Your task to perform on an android device: Go to the Khan Academy app and practice skills with exercise and games.
Image 0: 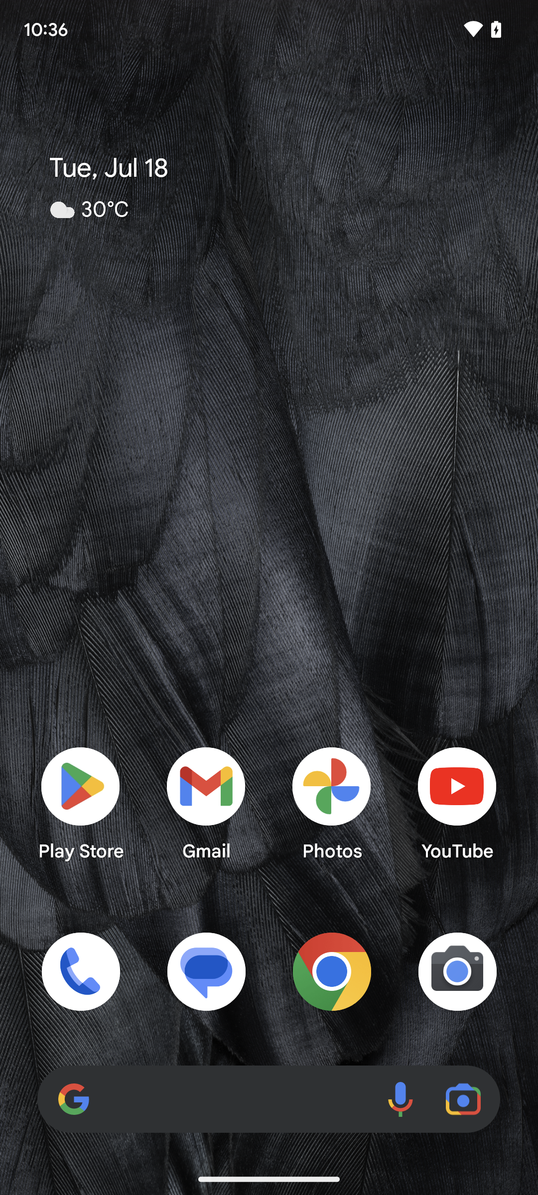
open khan academy app
Step 0: open app "Khan Academy"
Image 1: 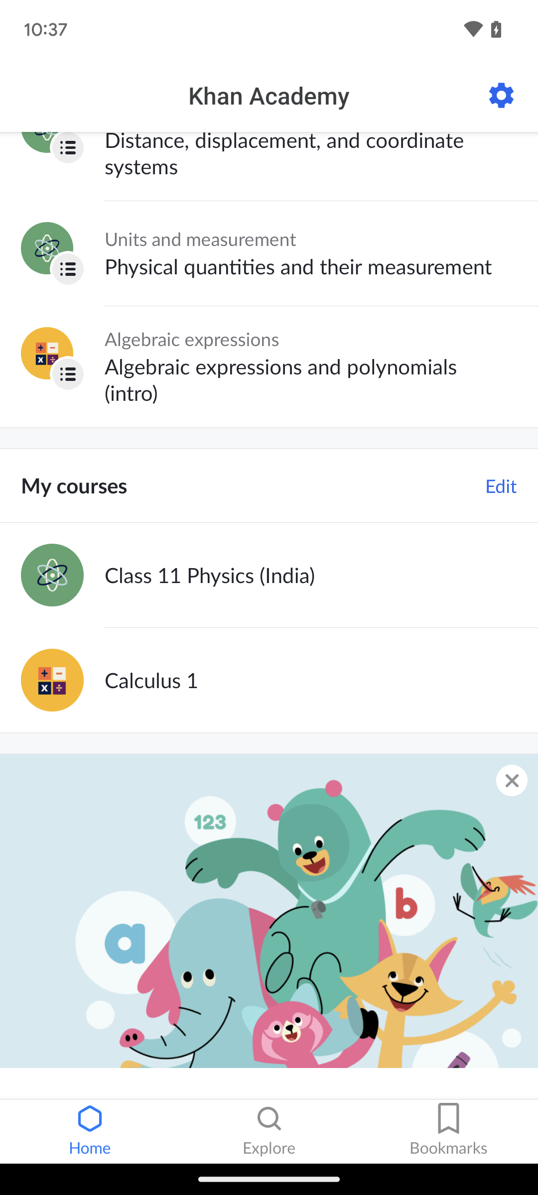
Go to the Explore page.
Step 1: click (269, 1118)
Image 3: 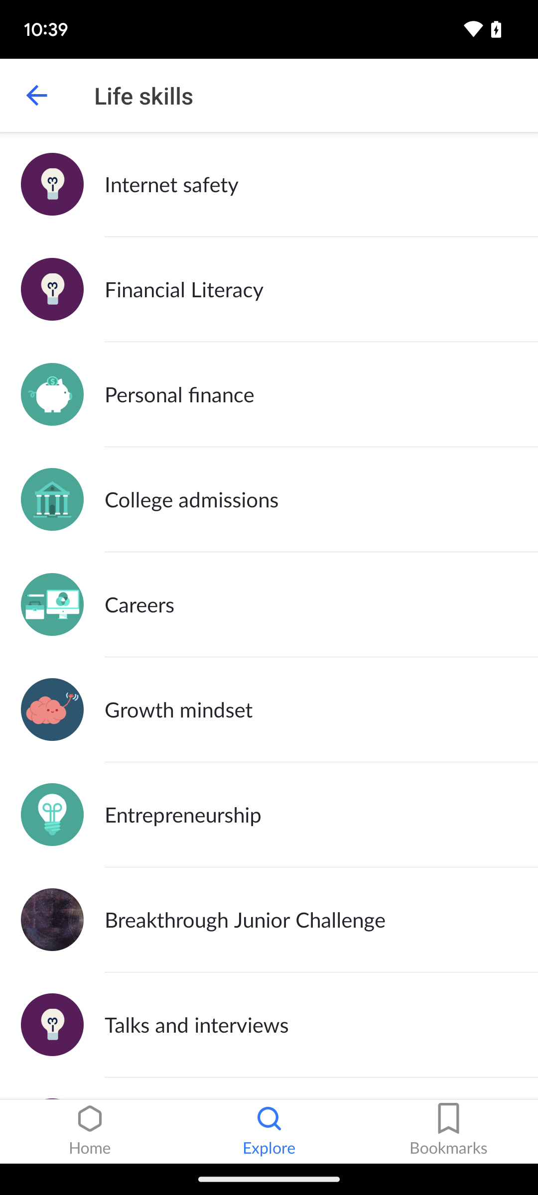
Choose any one subject and practice it.
Step 3: click (269, 184)
Image 4: 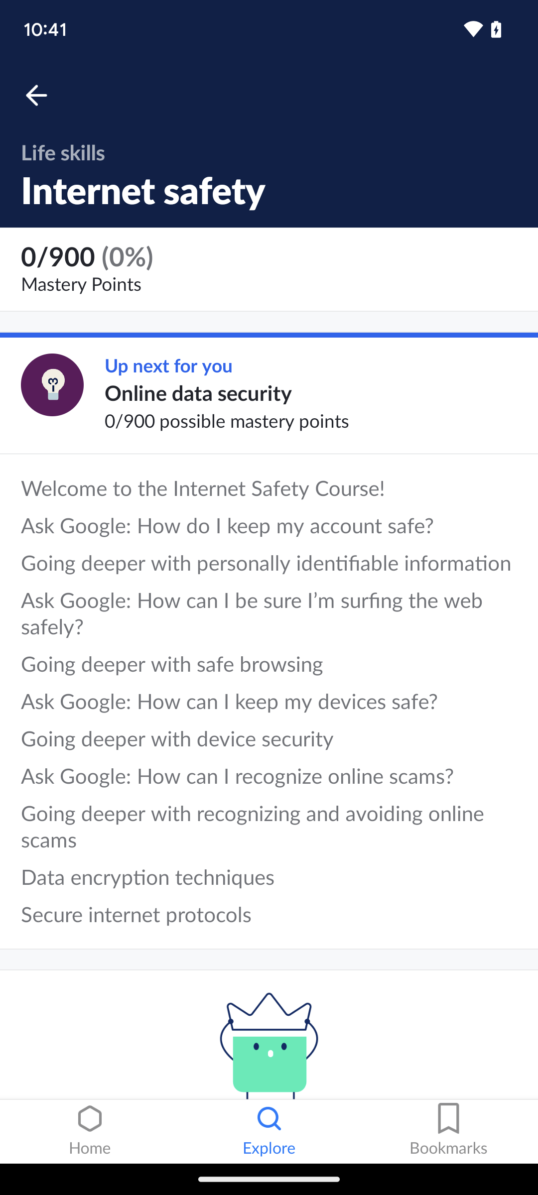
Choose any one subject and practice it.
Step 4: scroll down
Image 5: 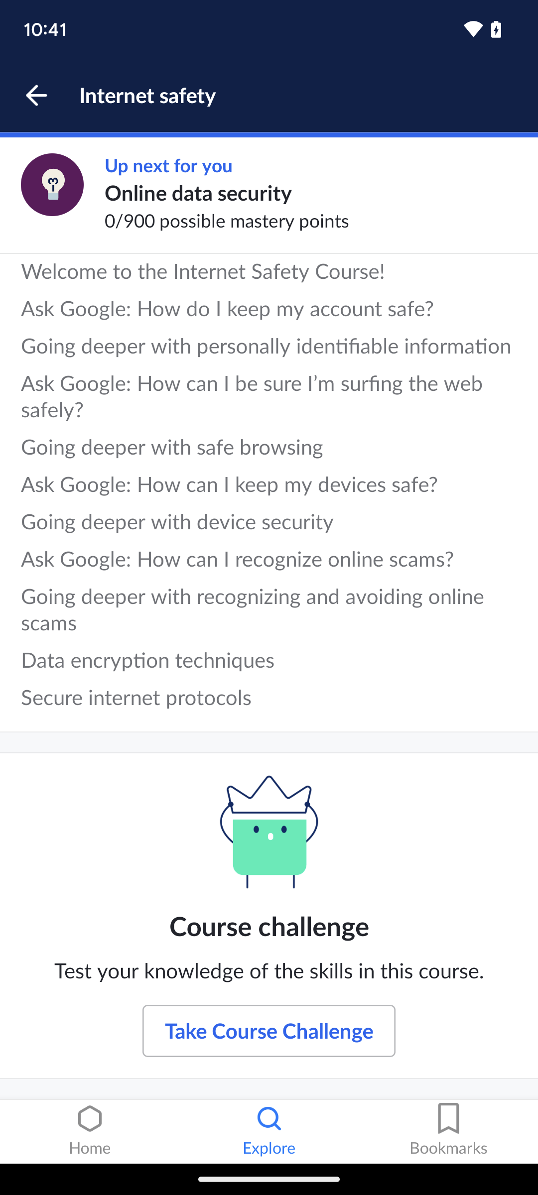
Click on the take course challenge.
Step 5: click (269, 1031)
Image 6: 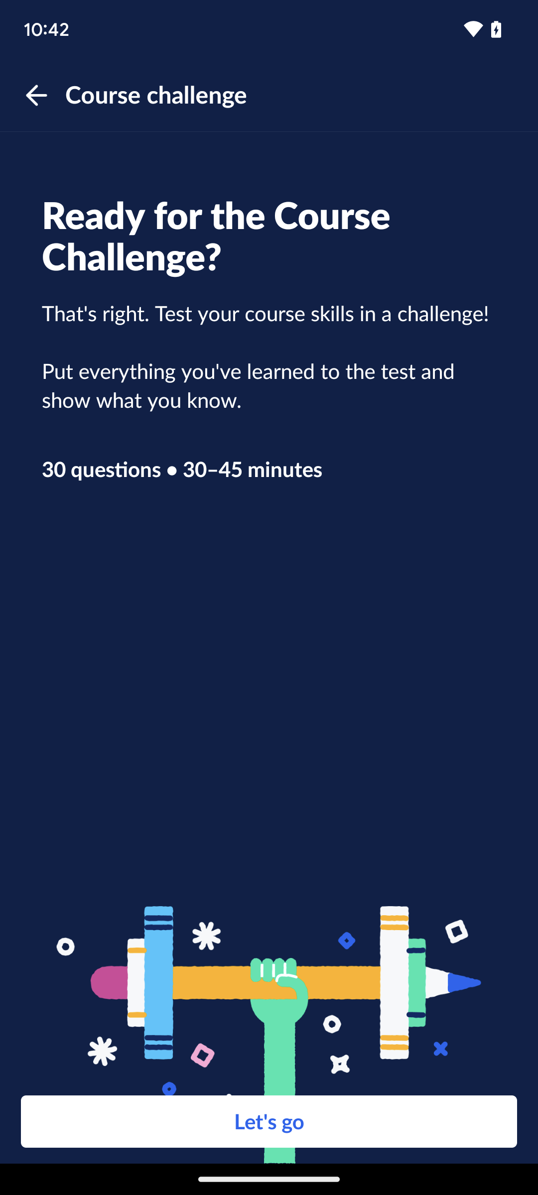
Click on Let's go.
Step 6: click (269, 1121)